Your task to perform on an android device: I like the men's black logo graphic crew-neck long sleeve sleep t-shirt by Polo Ralph Lauren the most out of all the t-shirts, and I want to see more information about it.
Image 0: 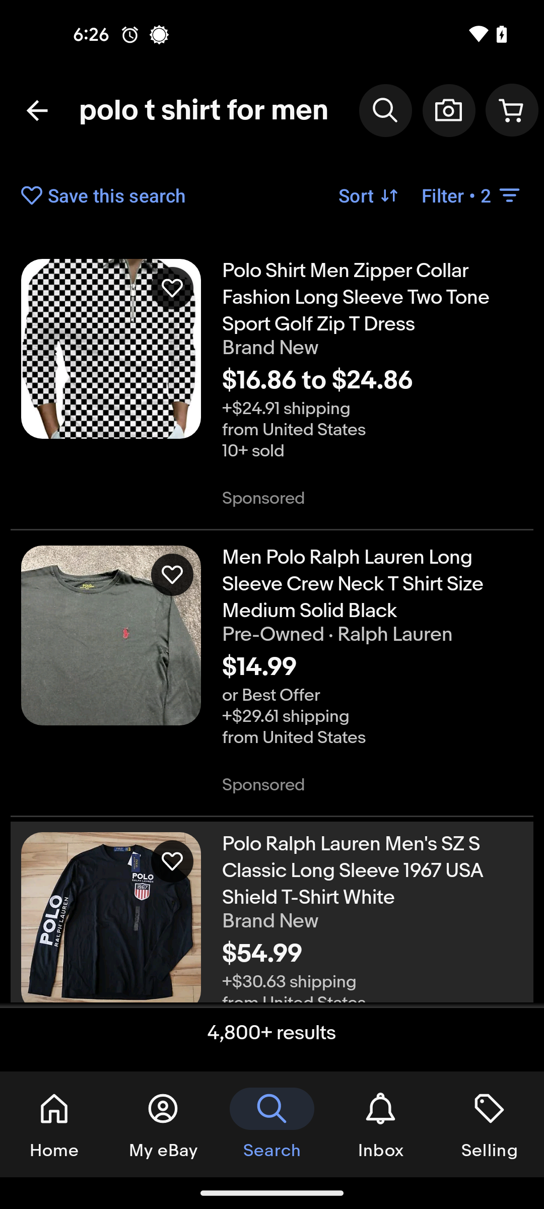
Swipe up to view black logo graphic crew-neck long sleeve sleep t-shirt by Polo Ralph Lauren
Step 0: scroll down
Image 2: 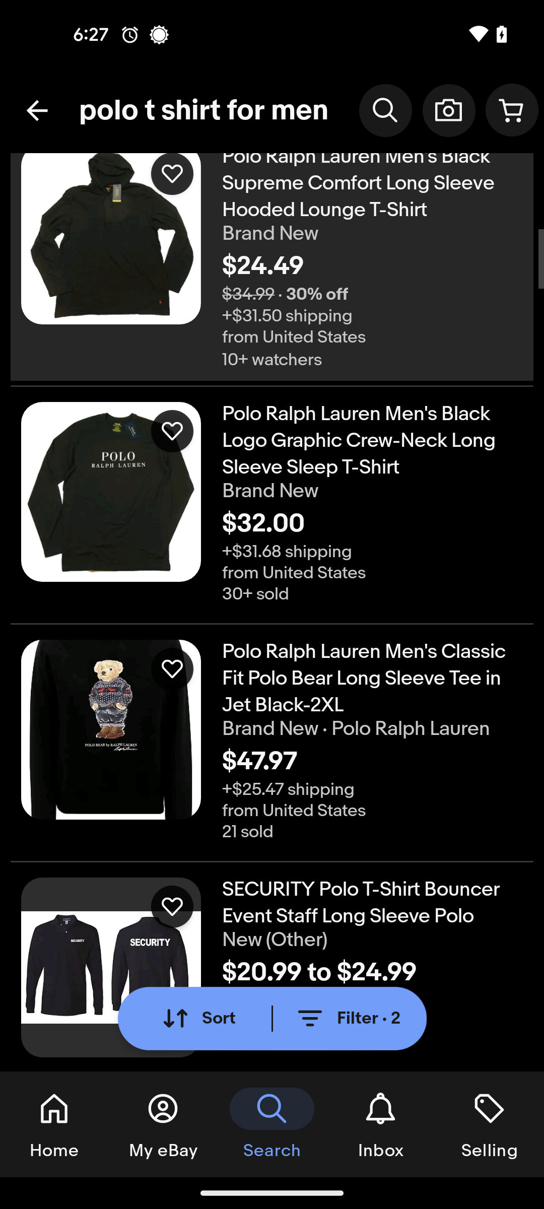
Tap on the black logo graphic crew-neck long sleeve sleep t-shirt by Polo Ralph Lauren
Step 2: click (372, 440)
Image 4: 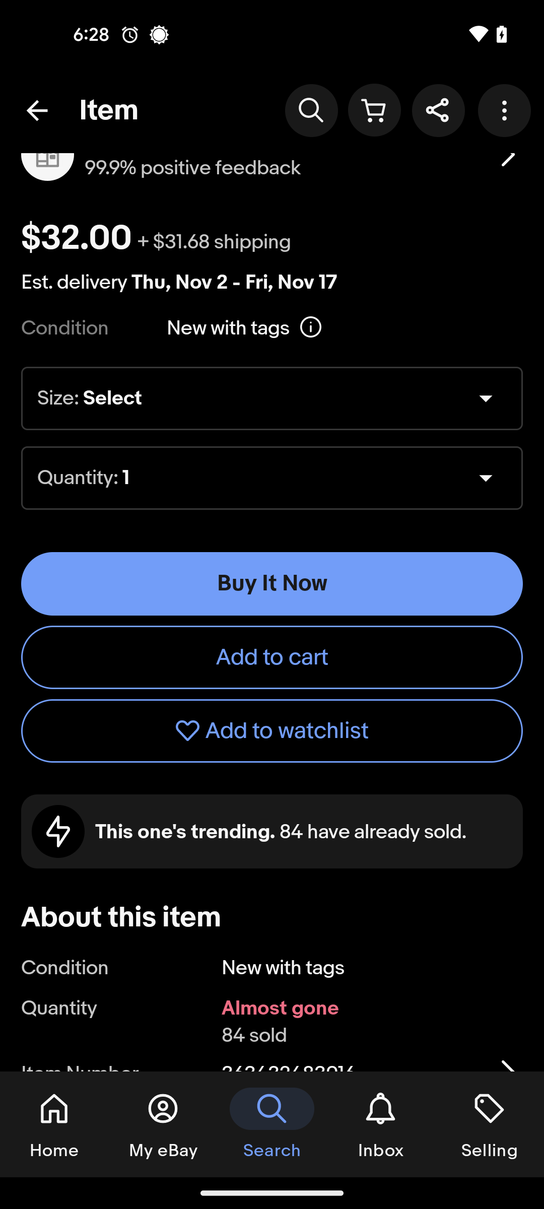
Swipe up to view the details
Step 4: scroll down
Image 5: 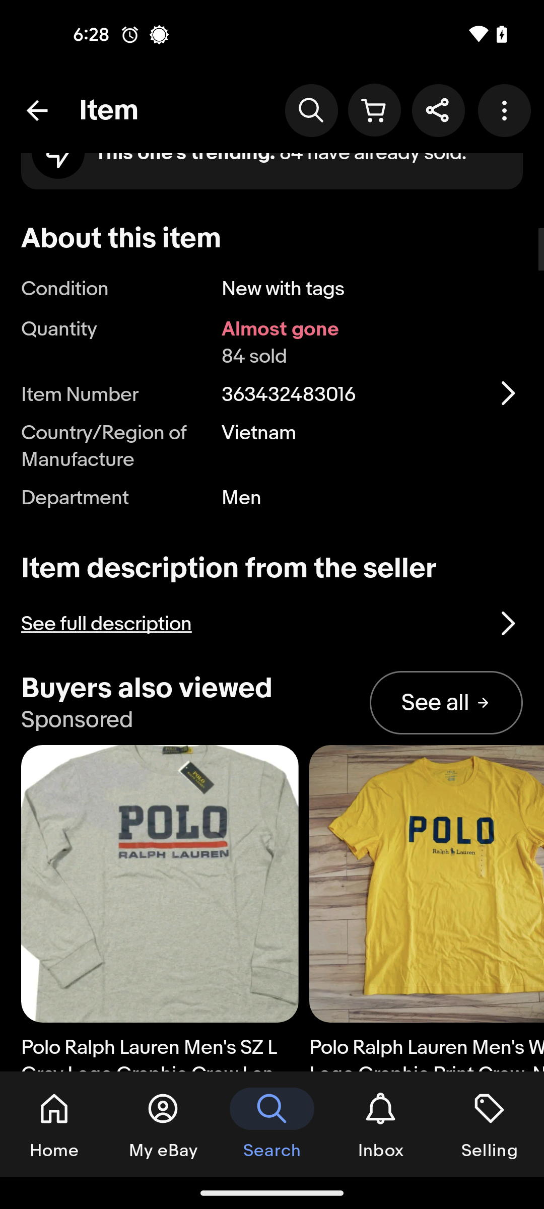
Tap on the right arrow icon to view about the item
Step 5: click (272, 393)
Image 6: 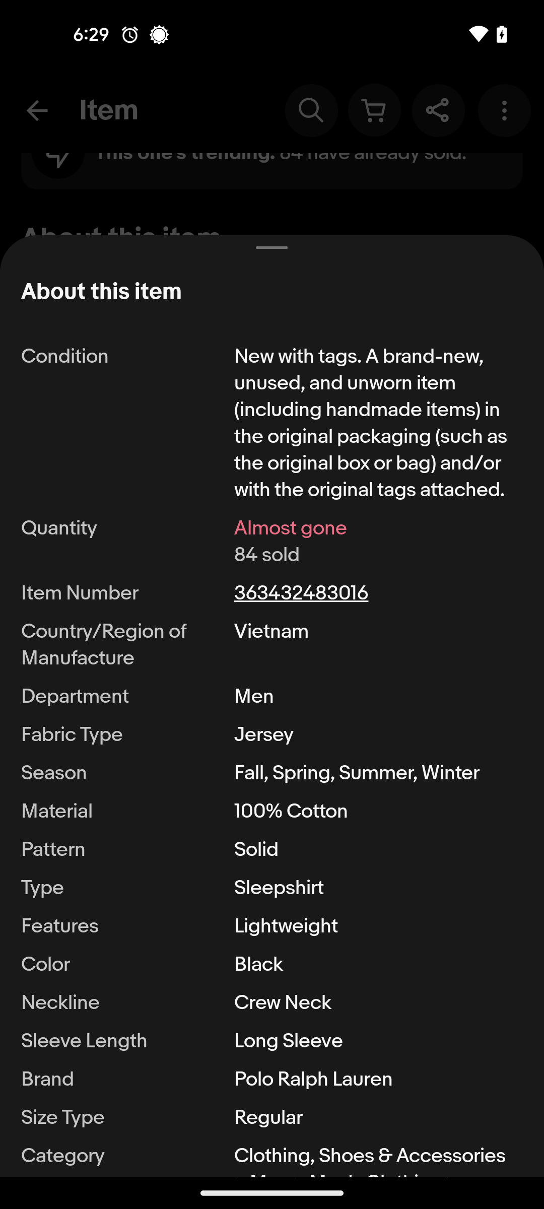
Swipe up to view the details
Step 6: scroll down